Your task to perform on an android device: I needed a file with the name Important.txt, so look for it in the Dropbox app.
Image 0: 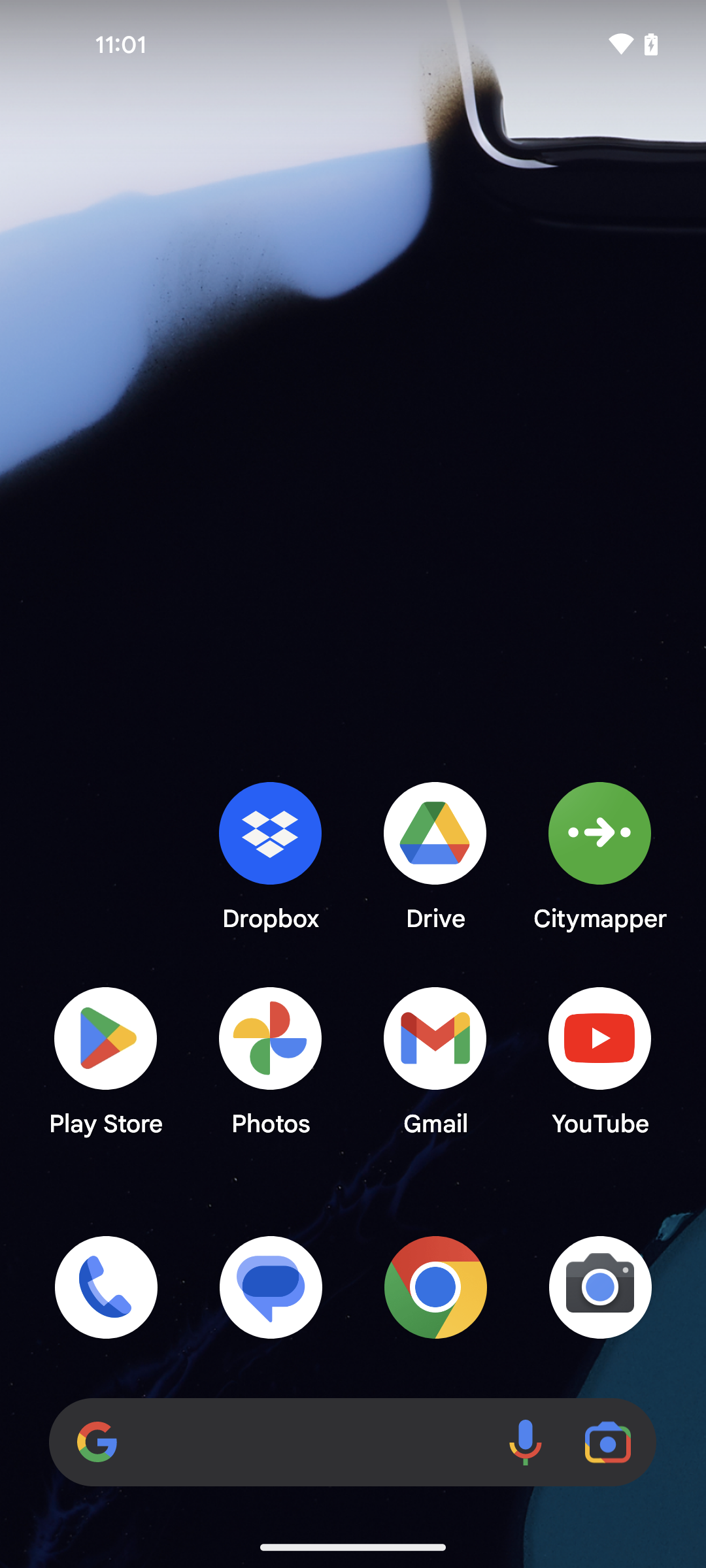
open the Dropbox app
Step 0: open app "Dropbox"
Image 1: 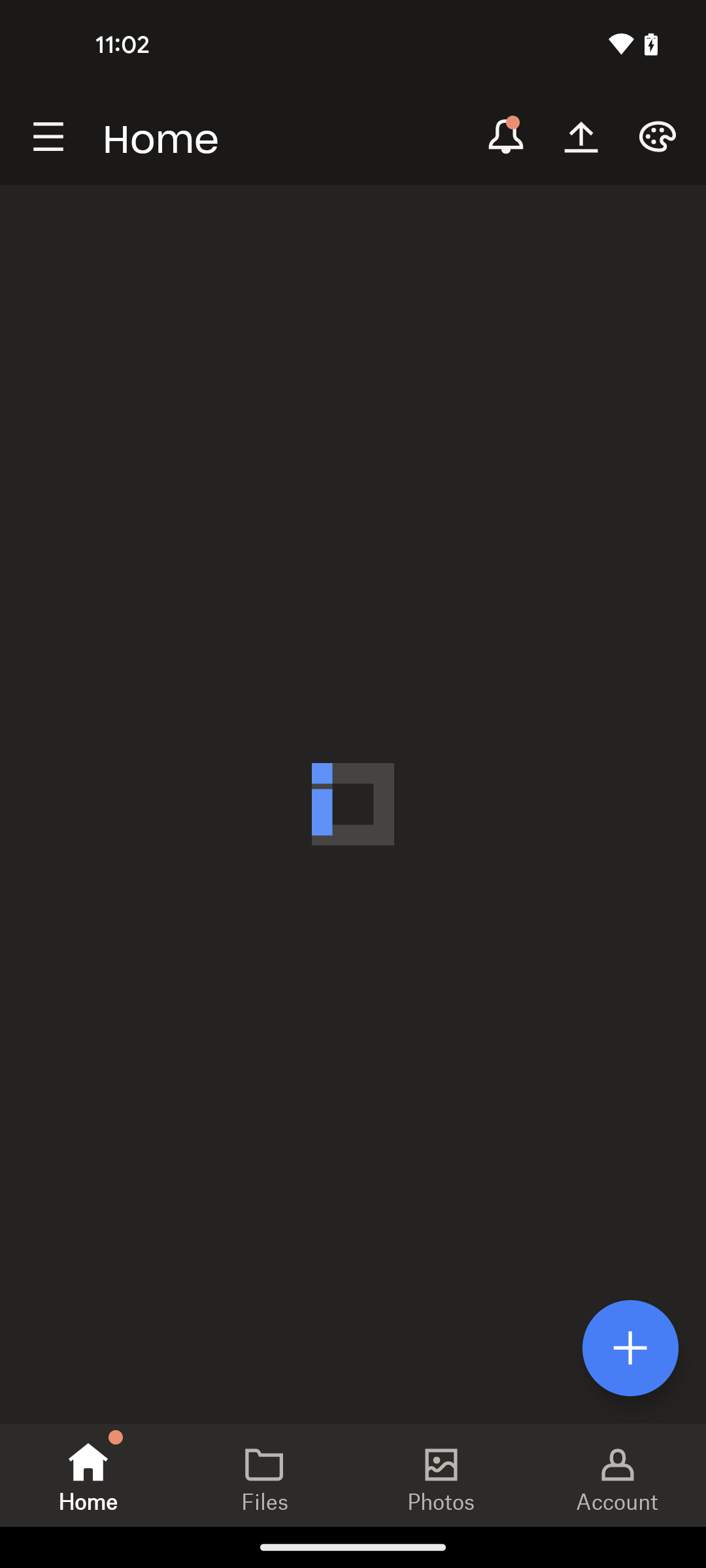
open the Dropbox app
Step 1: wait
Image 2: 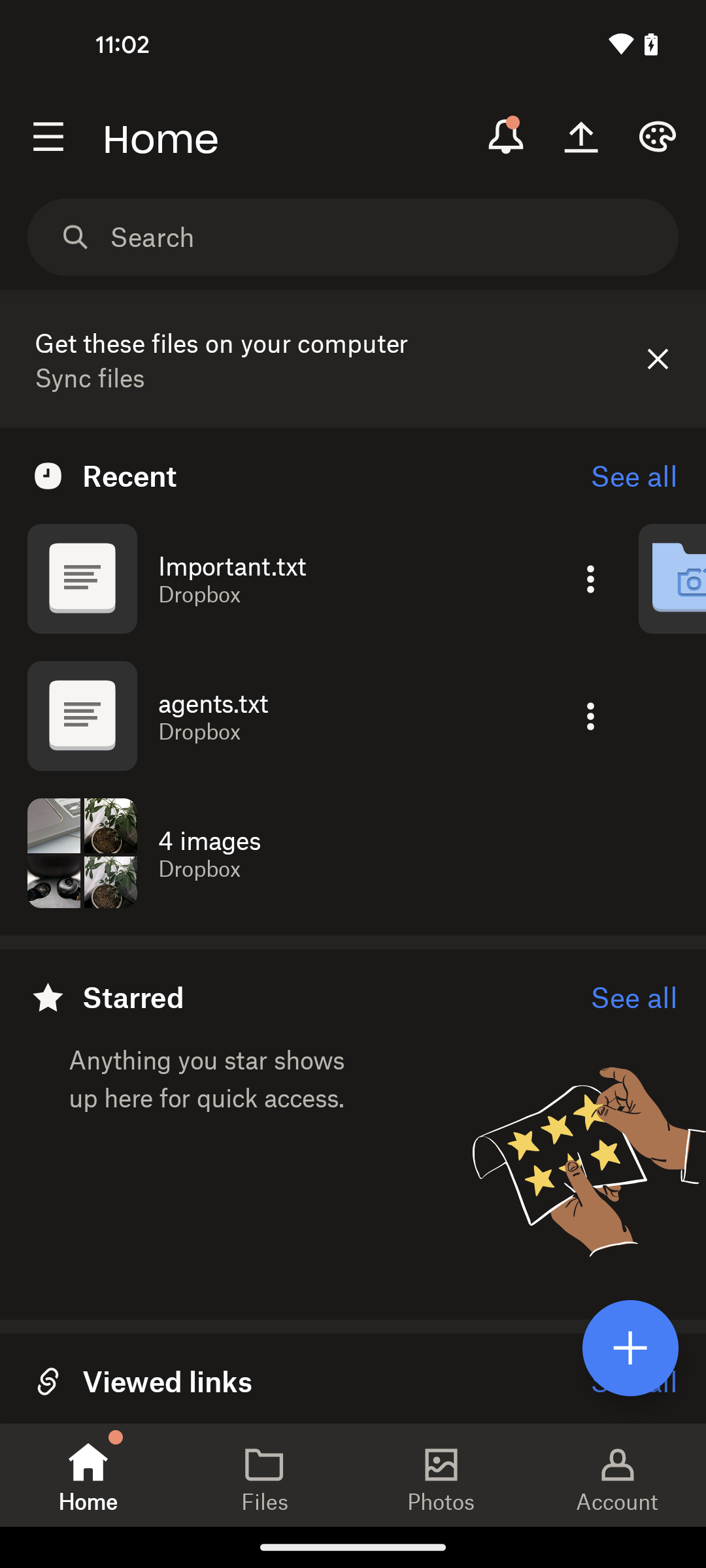
click on the search bar at the top of the screen
Step 2: click (387, 237)
Image 3: 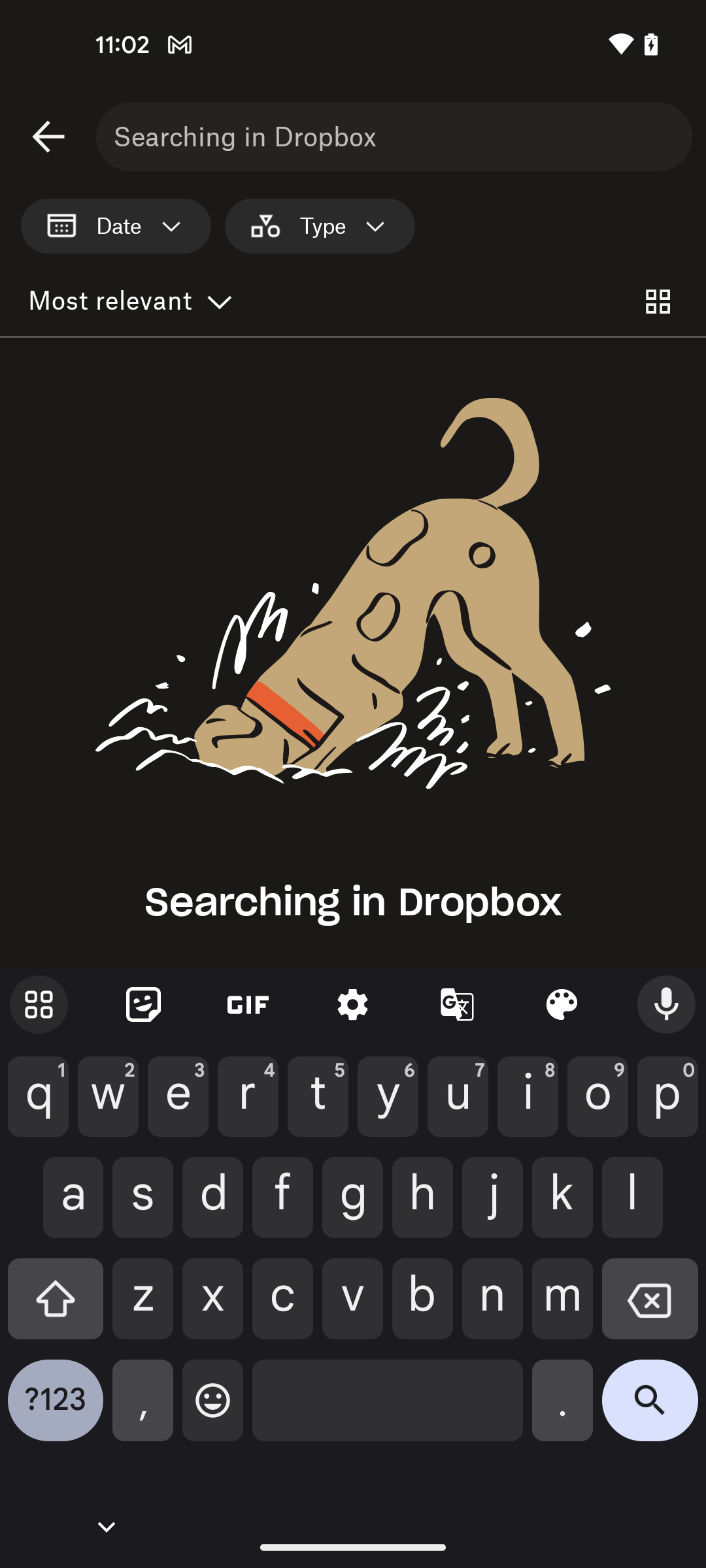
enter the file name Important.txt
Step 3: type "Important.txt"
Image 4: 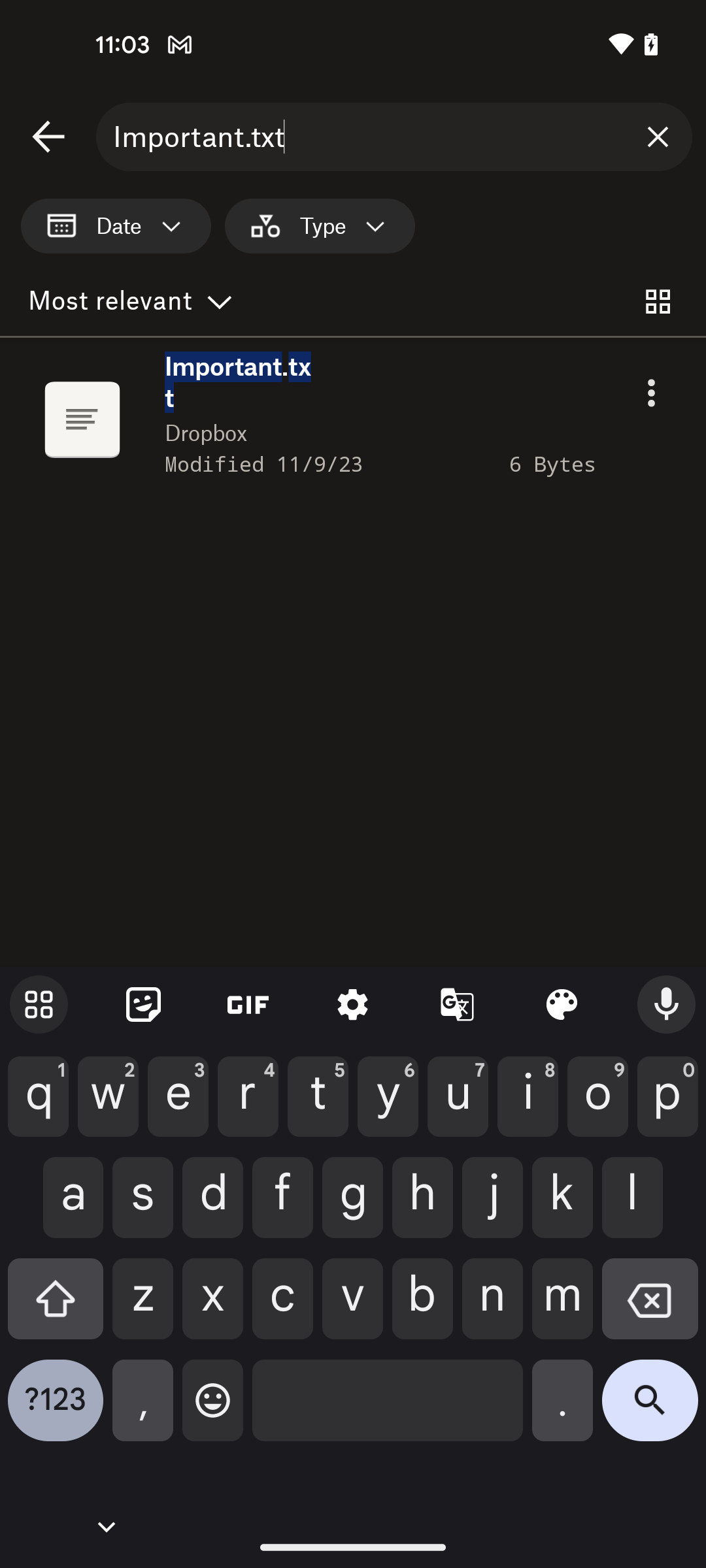
click on the search icon
Step 4: click (650, 1410)